Your task to perform on an android device: In formsapp click on the preview button to preview the registration form. 
Image 1: 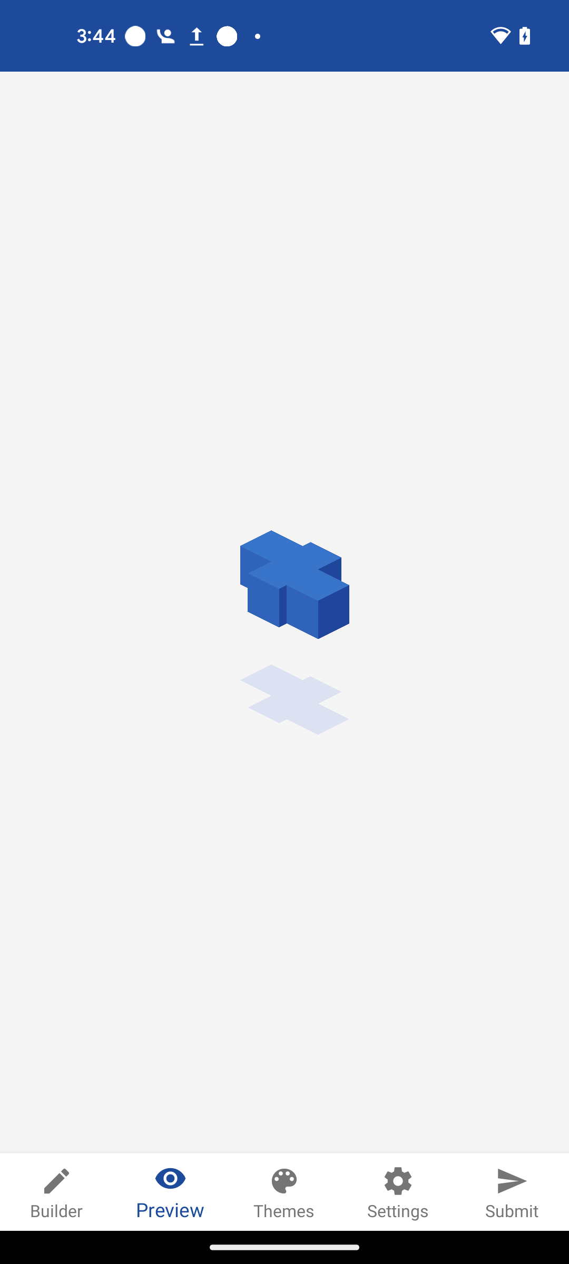
Click on the preview button at the bottom of the screen.
Step 1: wait
Image 2: 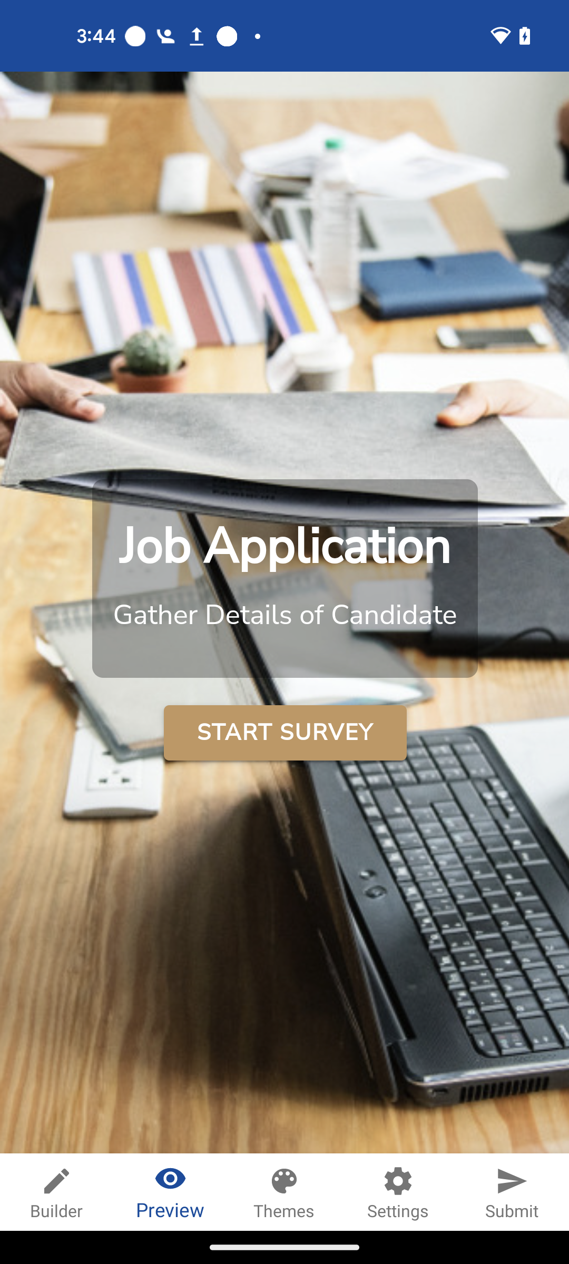
Click on the start survey.
Step 2: click (285, 733)